Your task to perform on an android device: I would like to add transition effect named "split" in to the presentation  slide using WPS office app
Image 0: 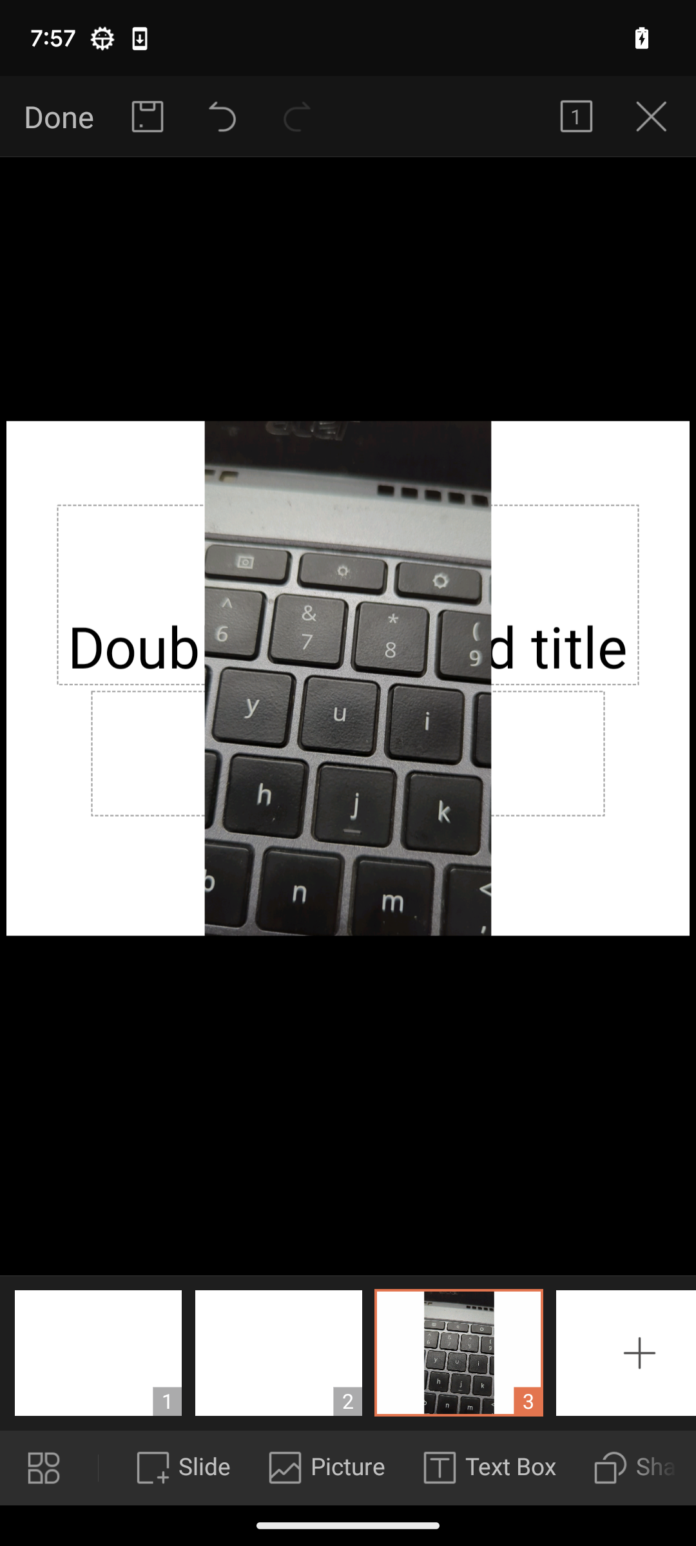
click on the square icon at lower left corner of the screen 
Step 0: click (31, 1467)
Image 1: 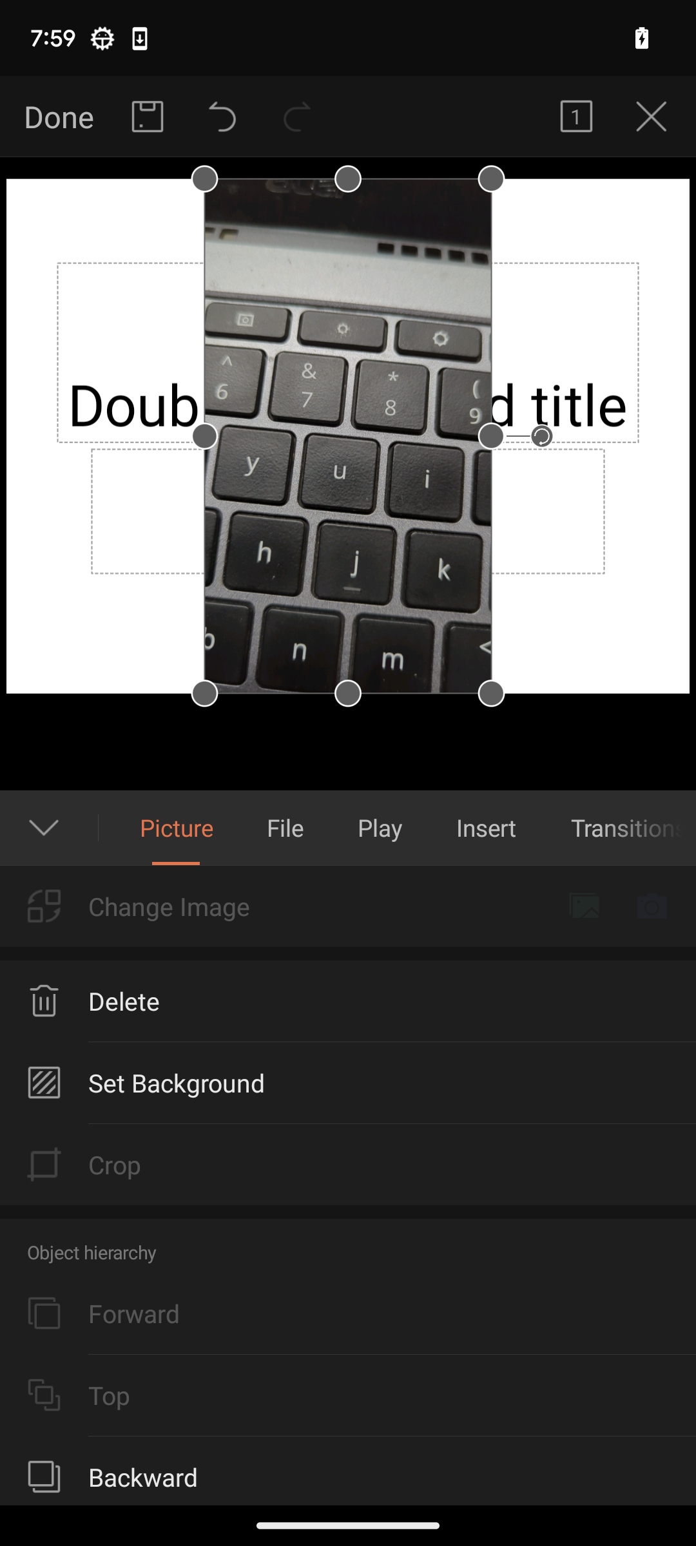
choose transition option on pop up window at bottom of the screen  
Step 1: click (619, 827)
Image 2: 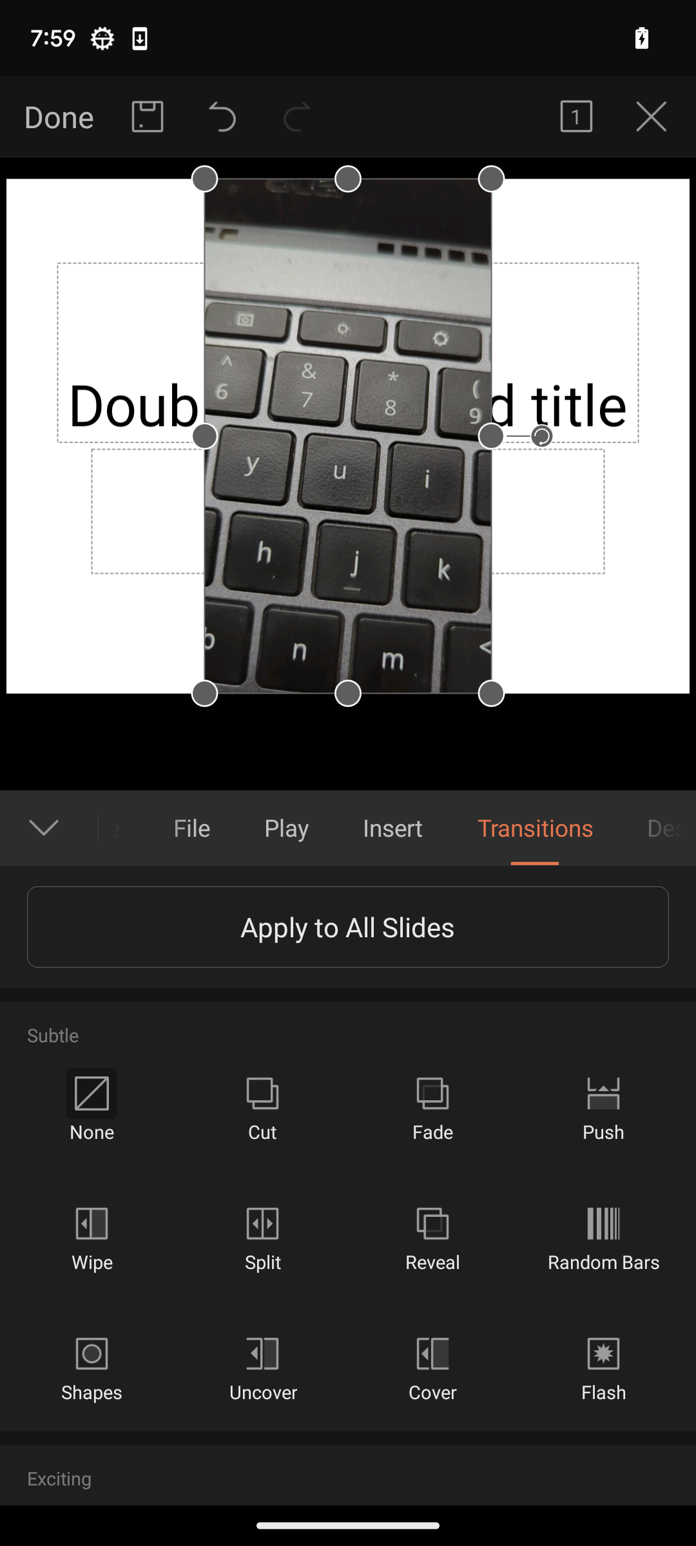
choose transition named "split" on pop up window at bottom of the screen 
Step 2: click (262, 1236)